Your task to perform on an android device: Add BYW Select shoes  of size 10 to cart for mom to Adidas app
Image 0: 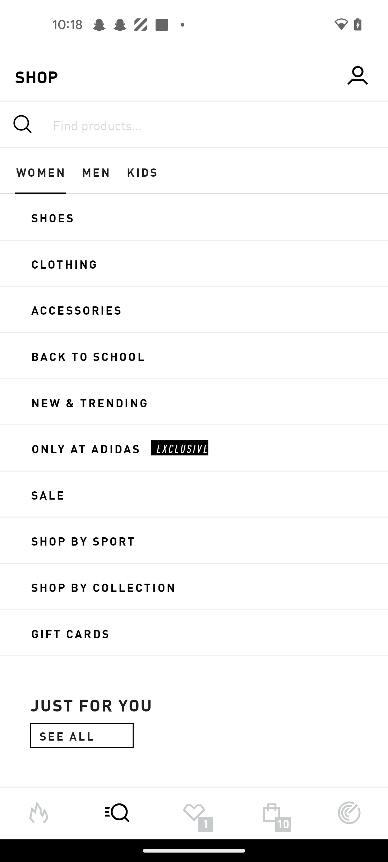
Click on the shoes option of the screen 
Step 0: click (194, 217)
Image 1: 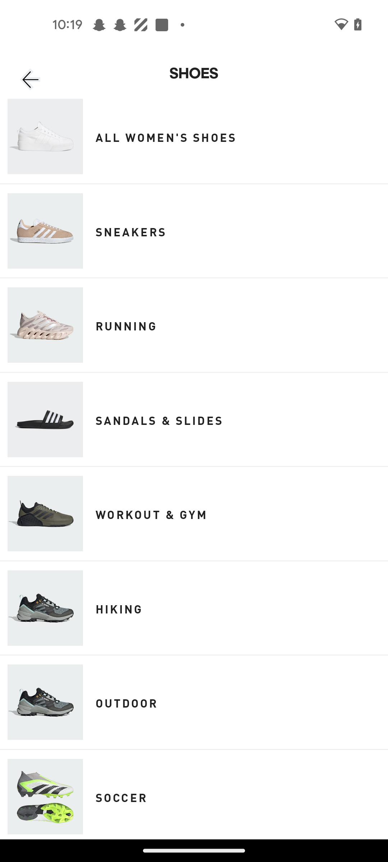
Swipe up
Step 1: scroll down
Image 2: 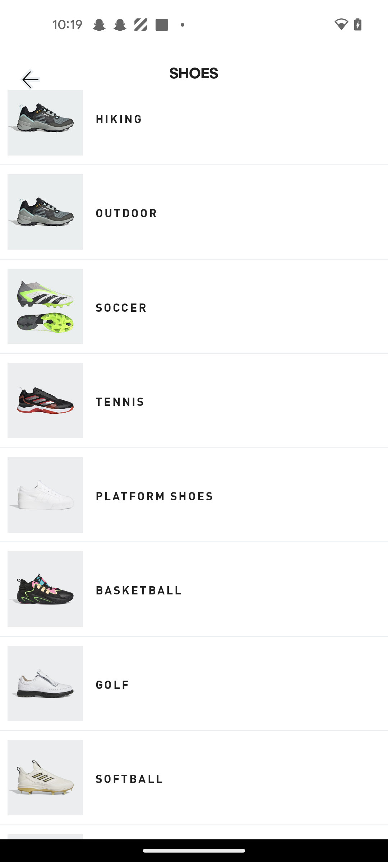
Click on the Basket Ball option of the screen
Step 2: click (194, 589)
Image 3: 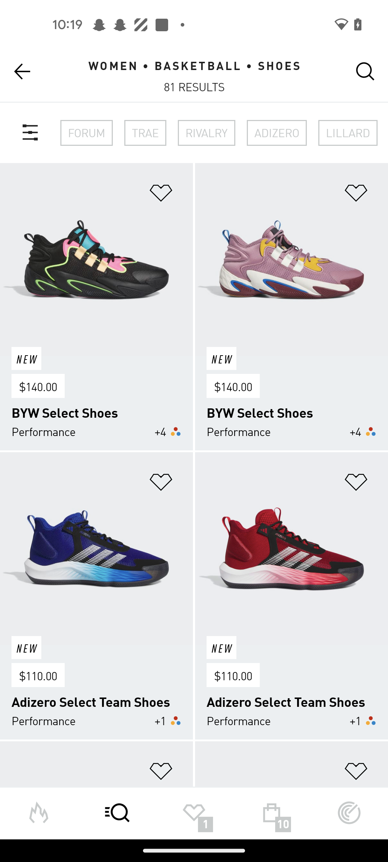
Click on the BYW Select shoes option of the screen 
Step 3: click (96, 259)
Image 4: 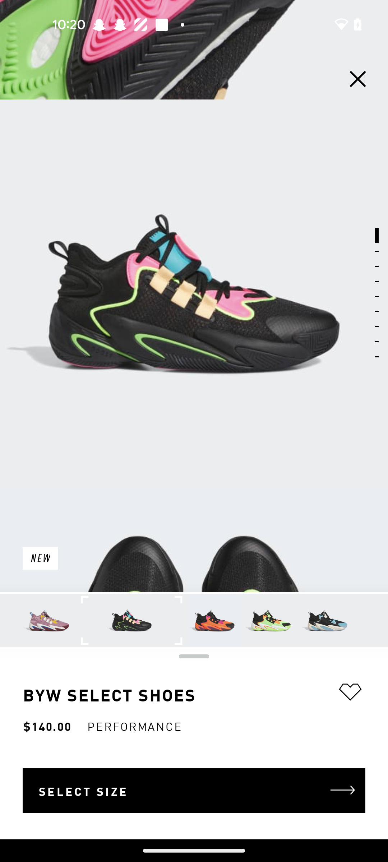
Click on the Select size tab of the screen 
Step 4: click (194, 790)
Image 5: 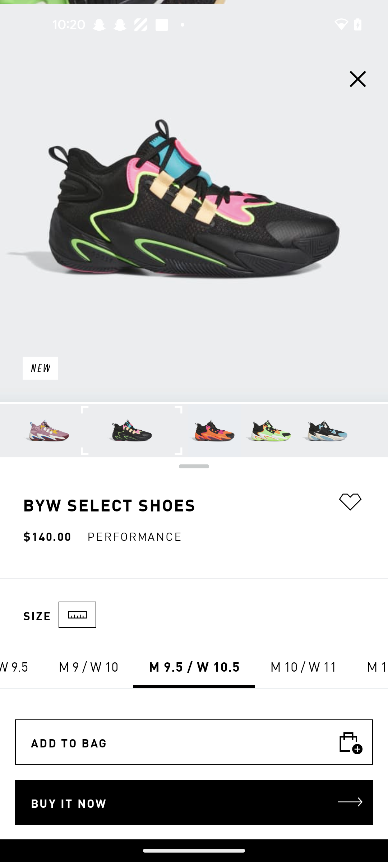
Select the M10/w11 size of the shoes 
Step 5: click (303, 666)